Your task to perform on an android device: On the Amazon app, show the details of the product, the New Balance women's 680 running shoe.
Image 0: 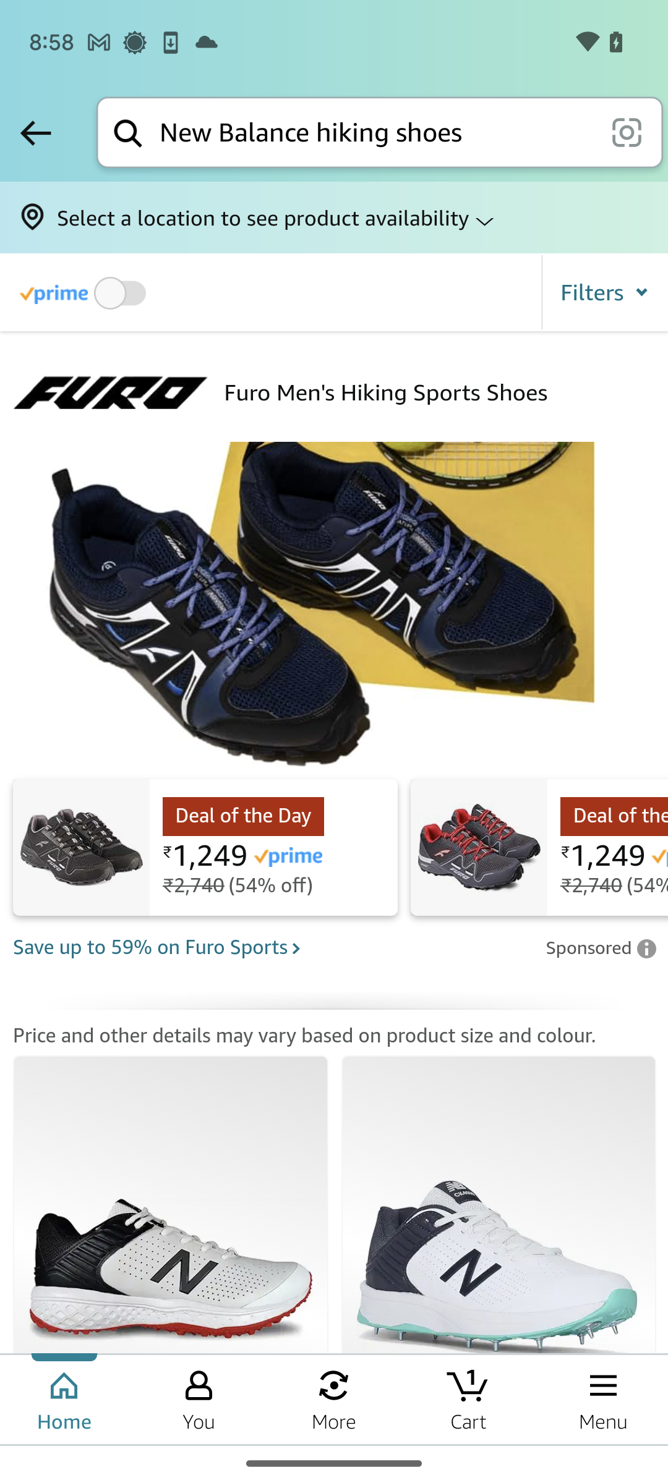
Scroll up until you find the product name New Balance women's 680 running shoe.
Step 0: scroll down
Image 1: 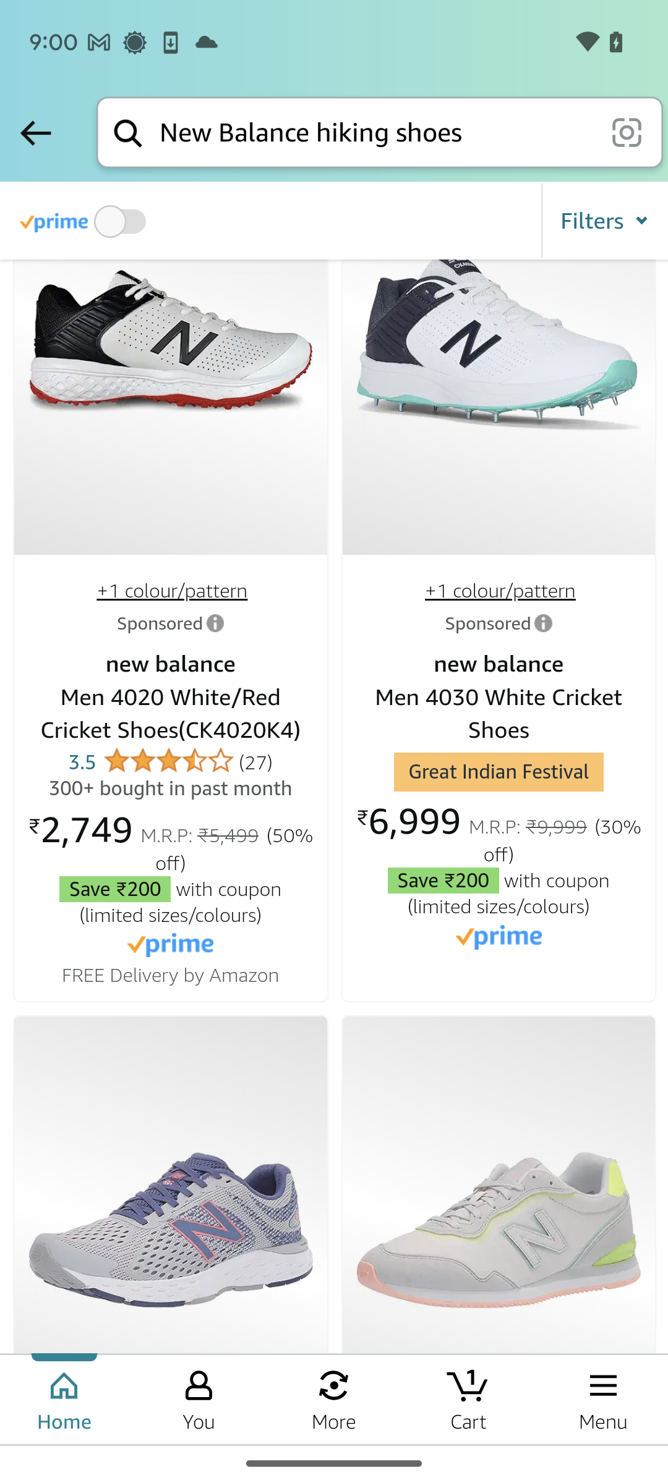
Scroll up until you find the product name New Balance women's 680 running shoe.
Step 1: scroll down
Image 2: 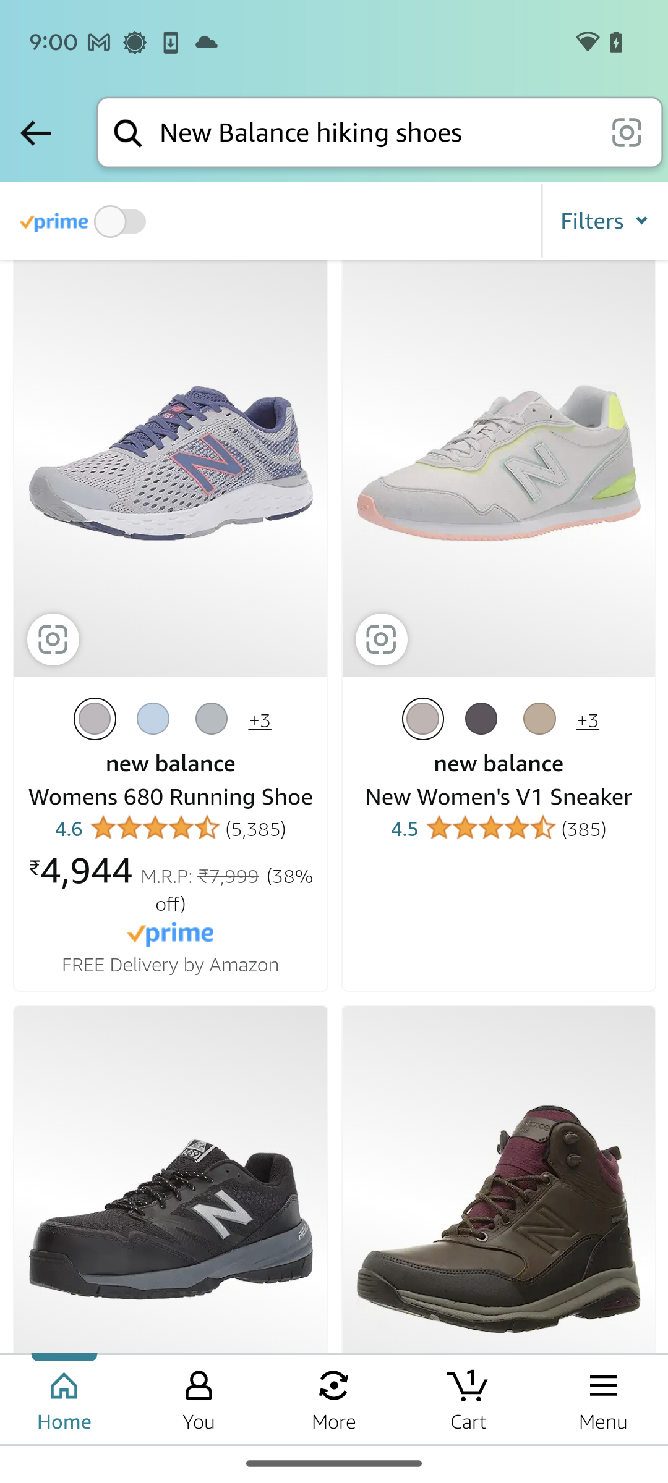
Click on the product tab New Balance women's 680 running shoe.
Step 2: click (170, 463)
Image 3: 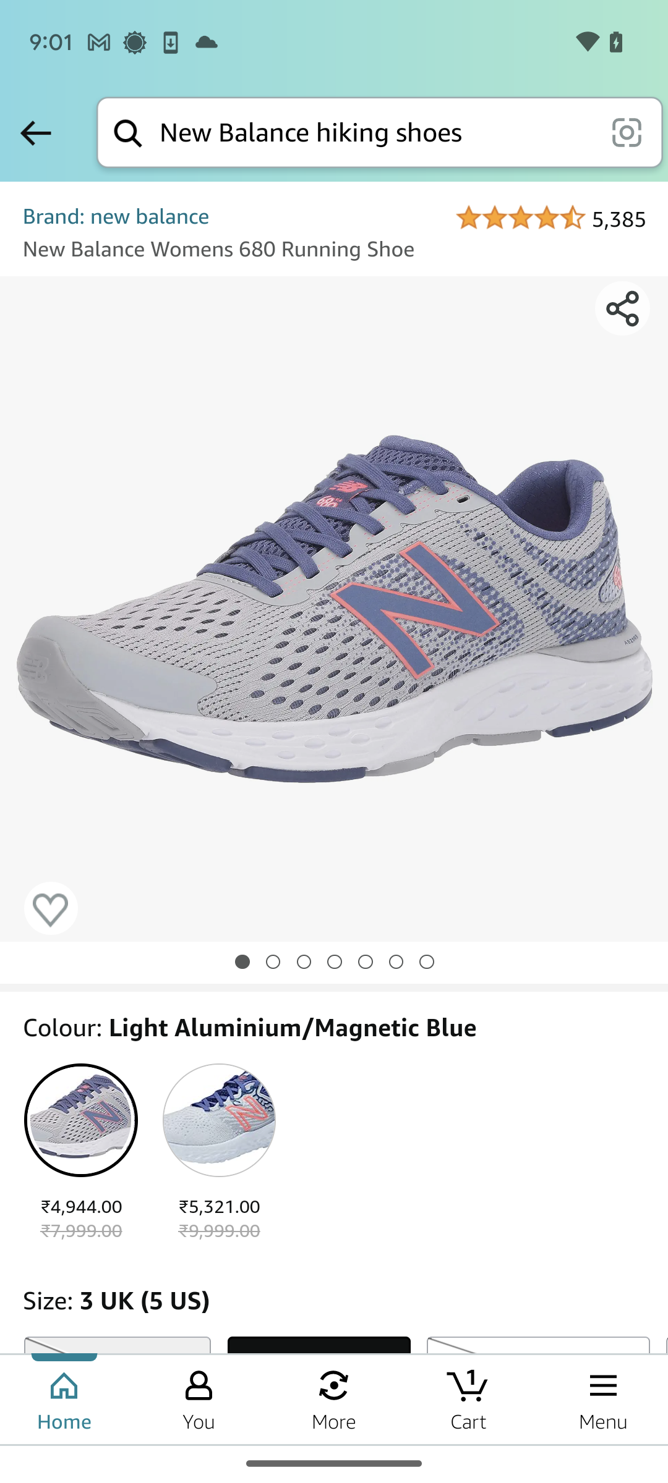
Scroll up until you find the product details.
Step 3: scroll down
Image 4: 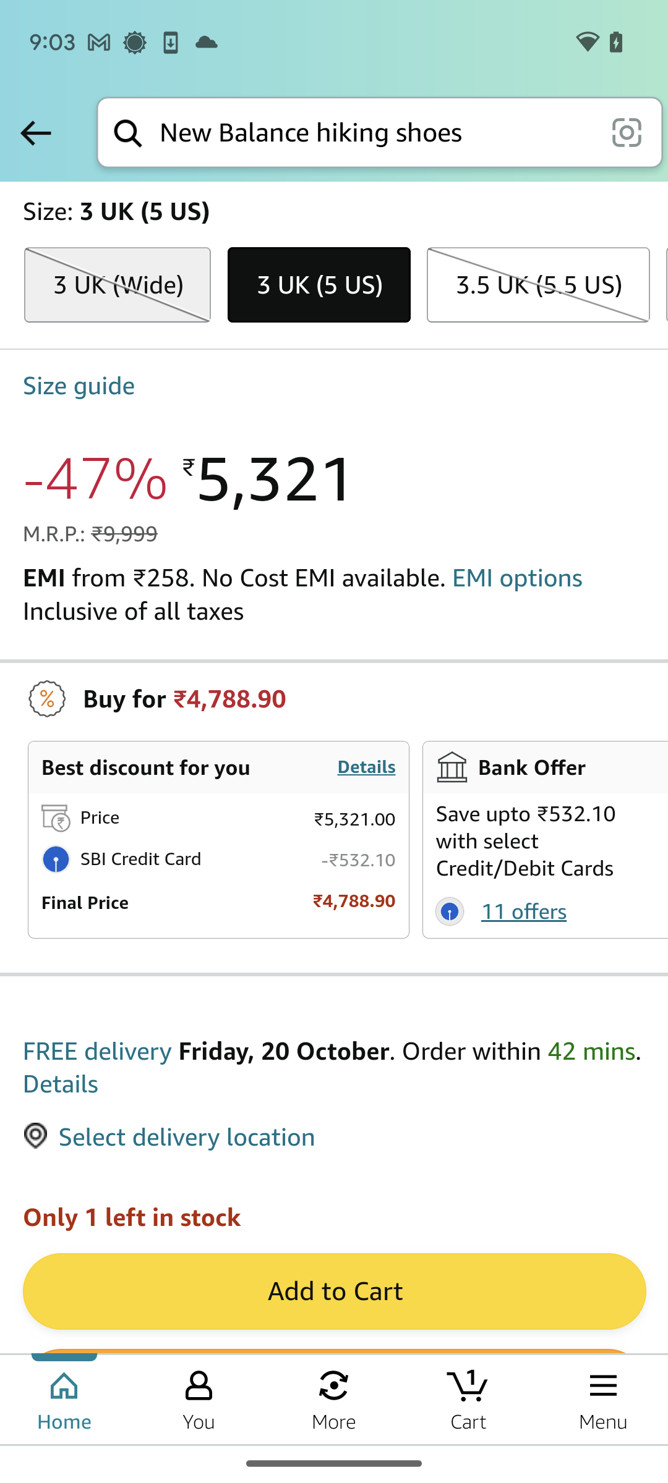
Scroll up until you find the product details.
Step 4: scroll down
Image 5: 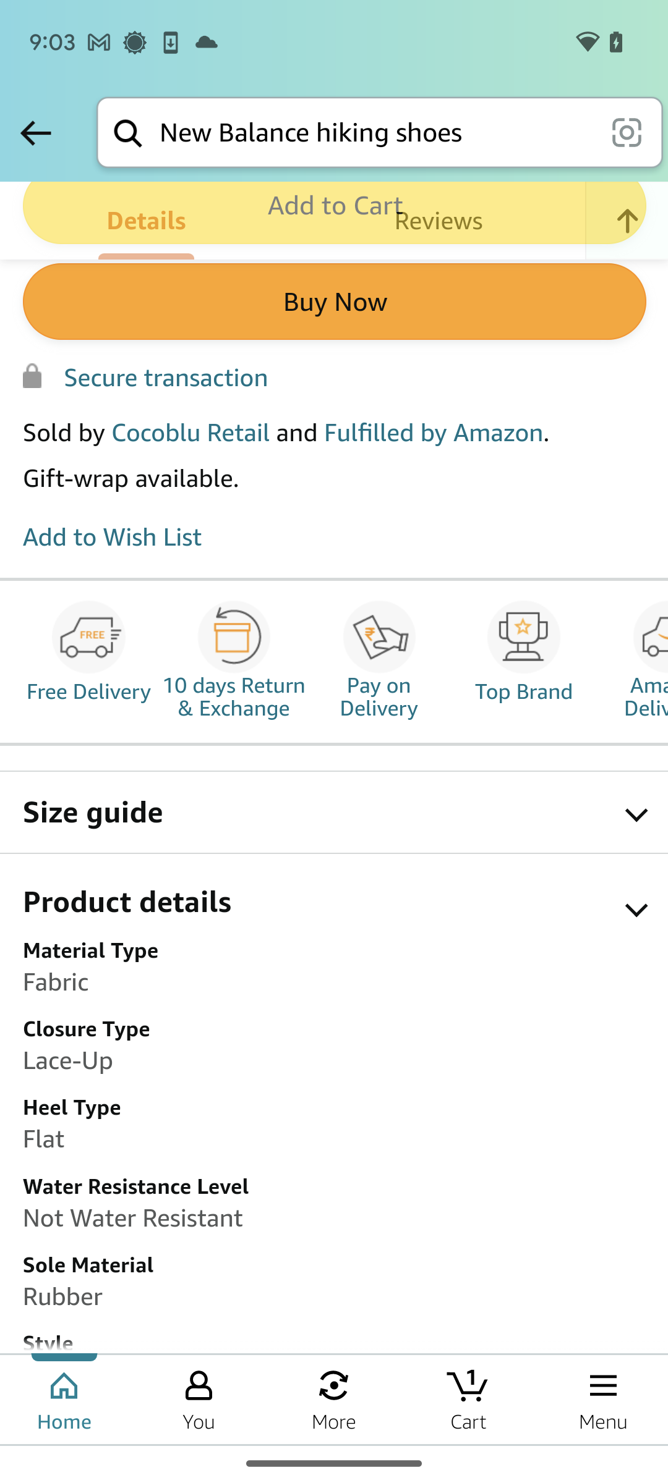
Scroll up until you find the product details.
Step 5: scroll down
Image 6: 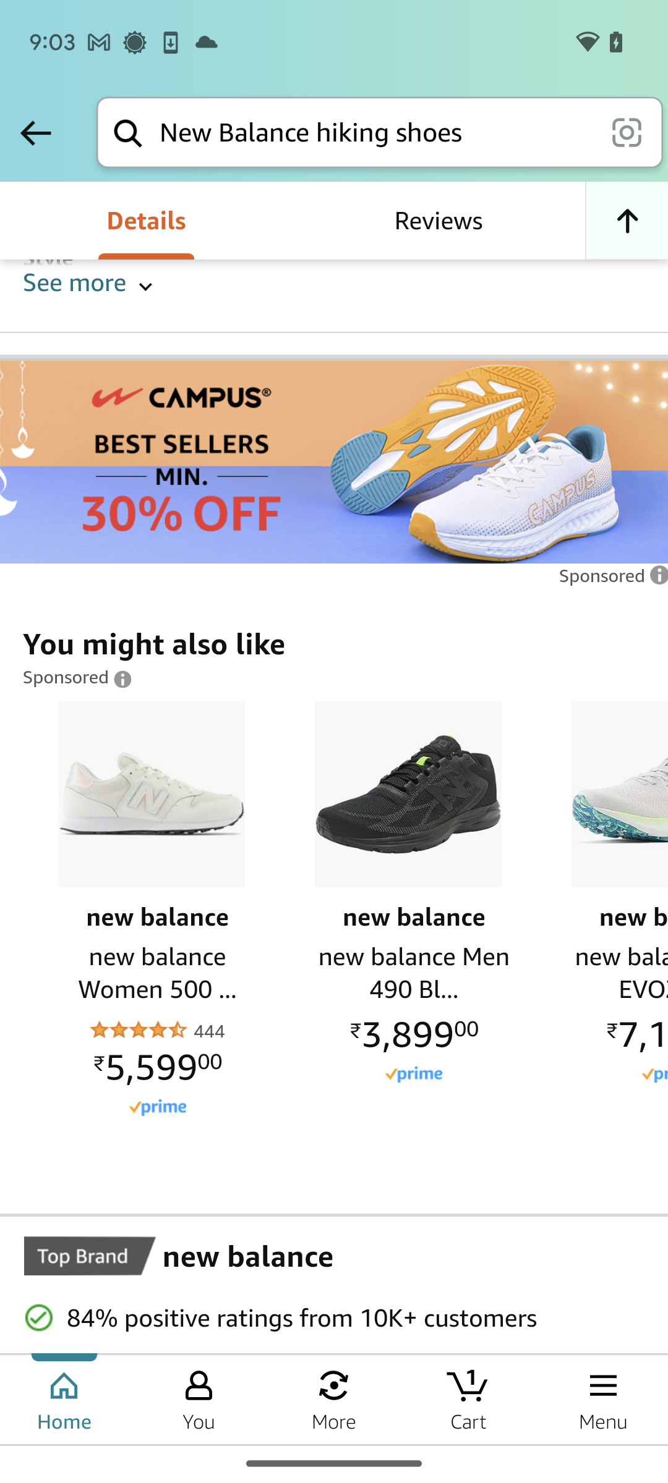
Click on the see more below the Details tab.
Step 6: click (68, 289)